Your task to perform on an android device: I want to read the reviews of Yonex GR 303I badminton racket on the sports bazar app as I liked it.
Image 0: 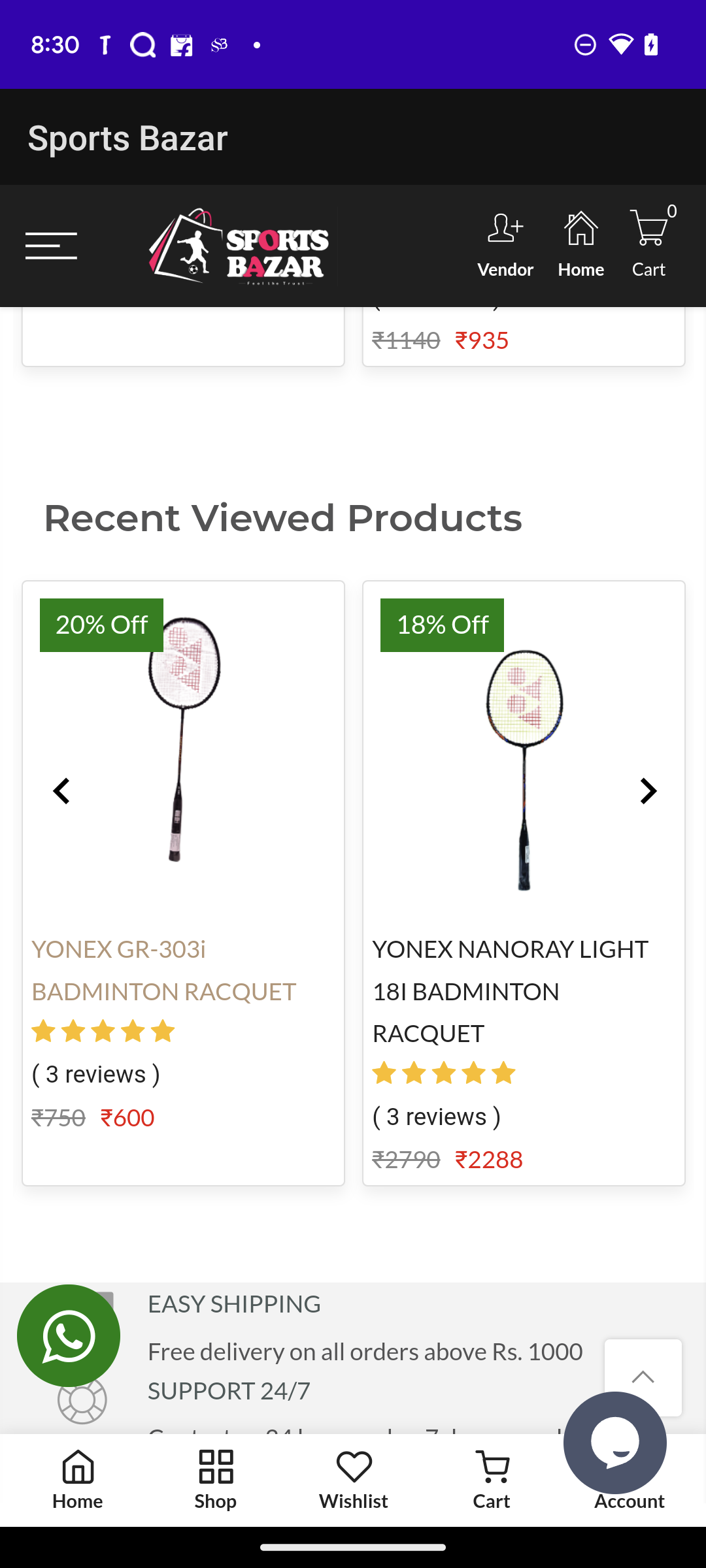
Swipe down to view the reviews of the racket.
Step 0: scroll up
Image 1: 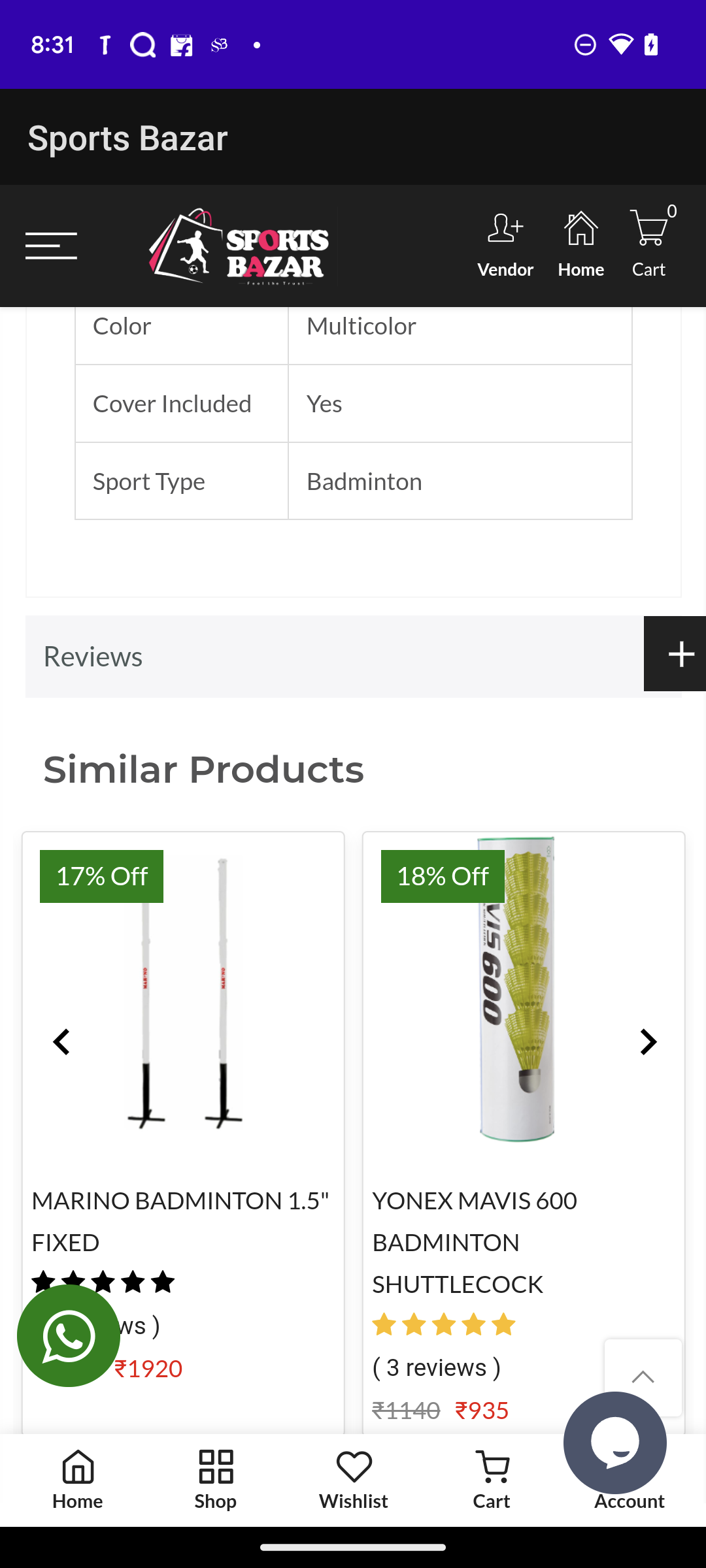
Swipe down to view the reviews of the racket.
Step 1: scroll up
Image 2: 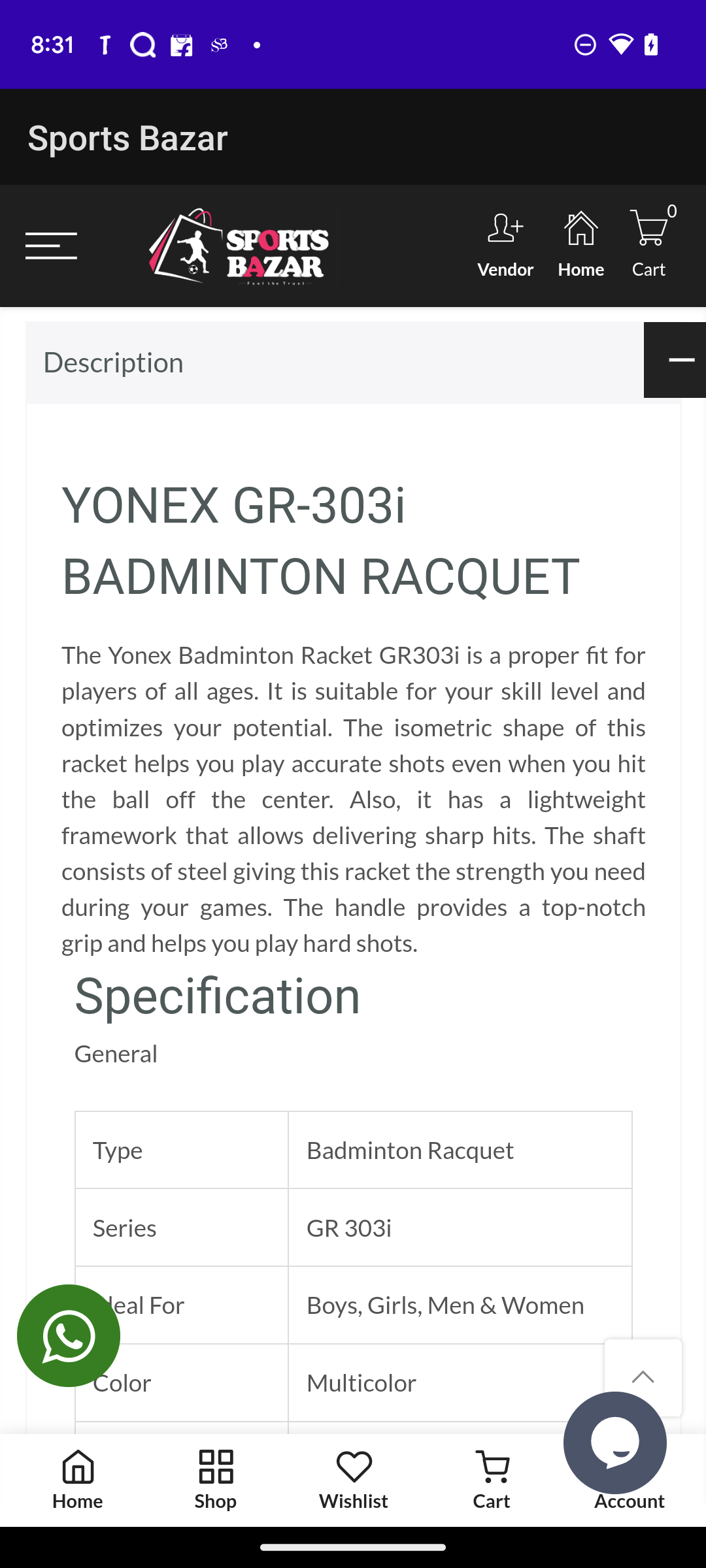
Swipe down to view the reviews of the racket.
Step 2: scroll up
Image 3: 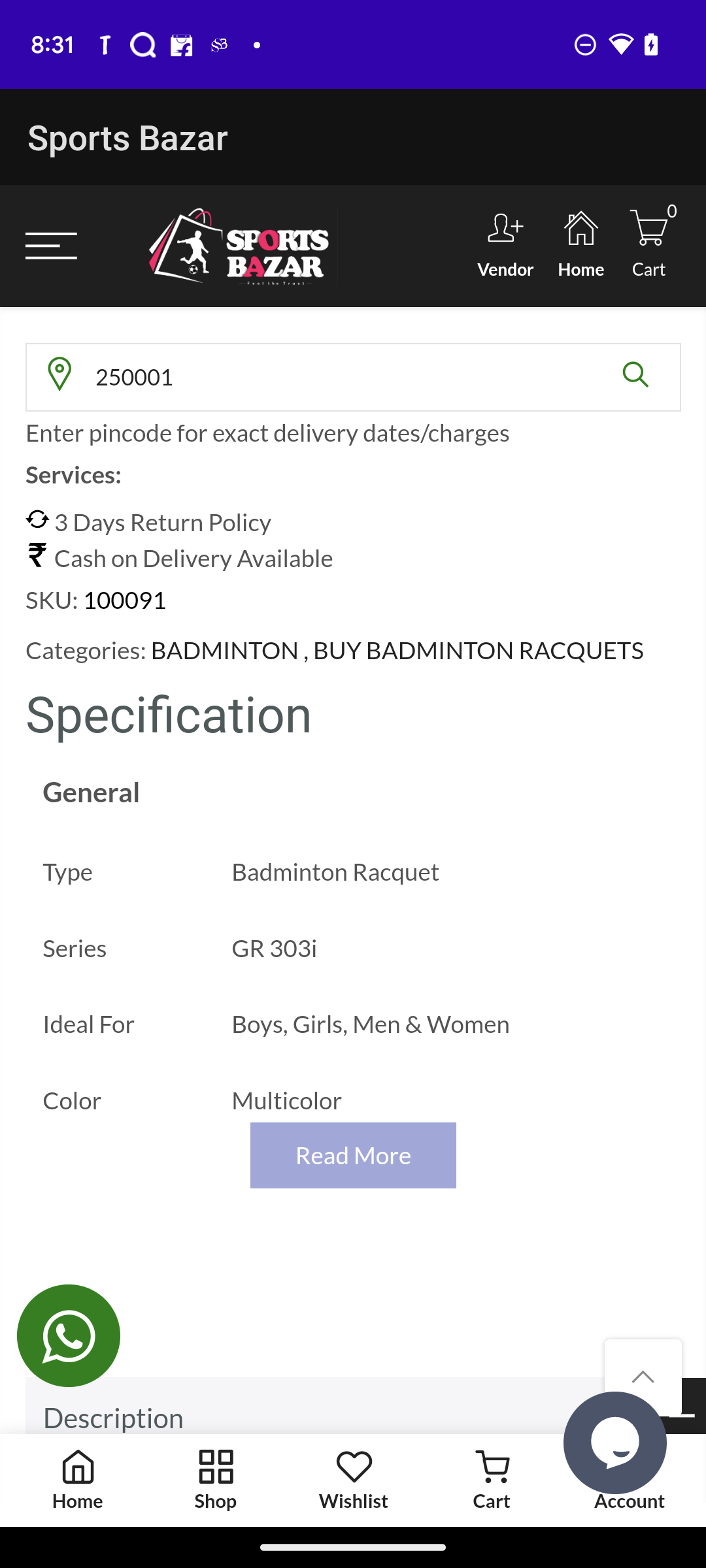
Swipe down to view the reviews of the racket.
Step 3: scroll up
Image 4: 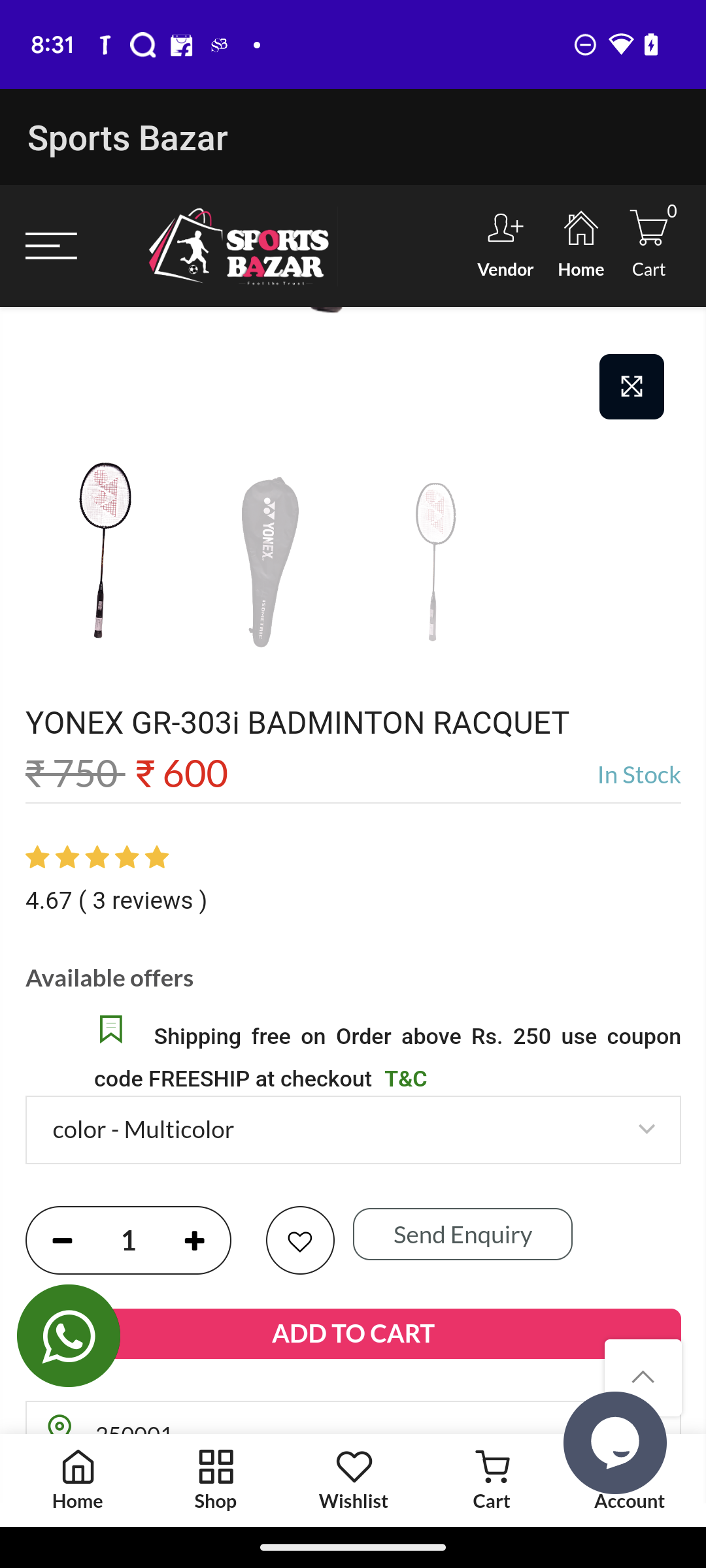
Swipe down to view the reviews of the racket.
Step 4: scroll up
Image 5: 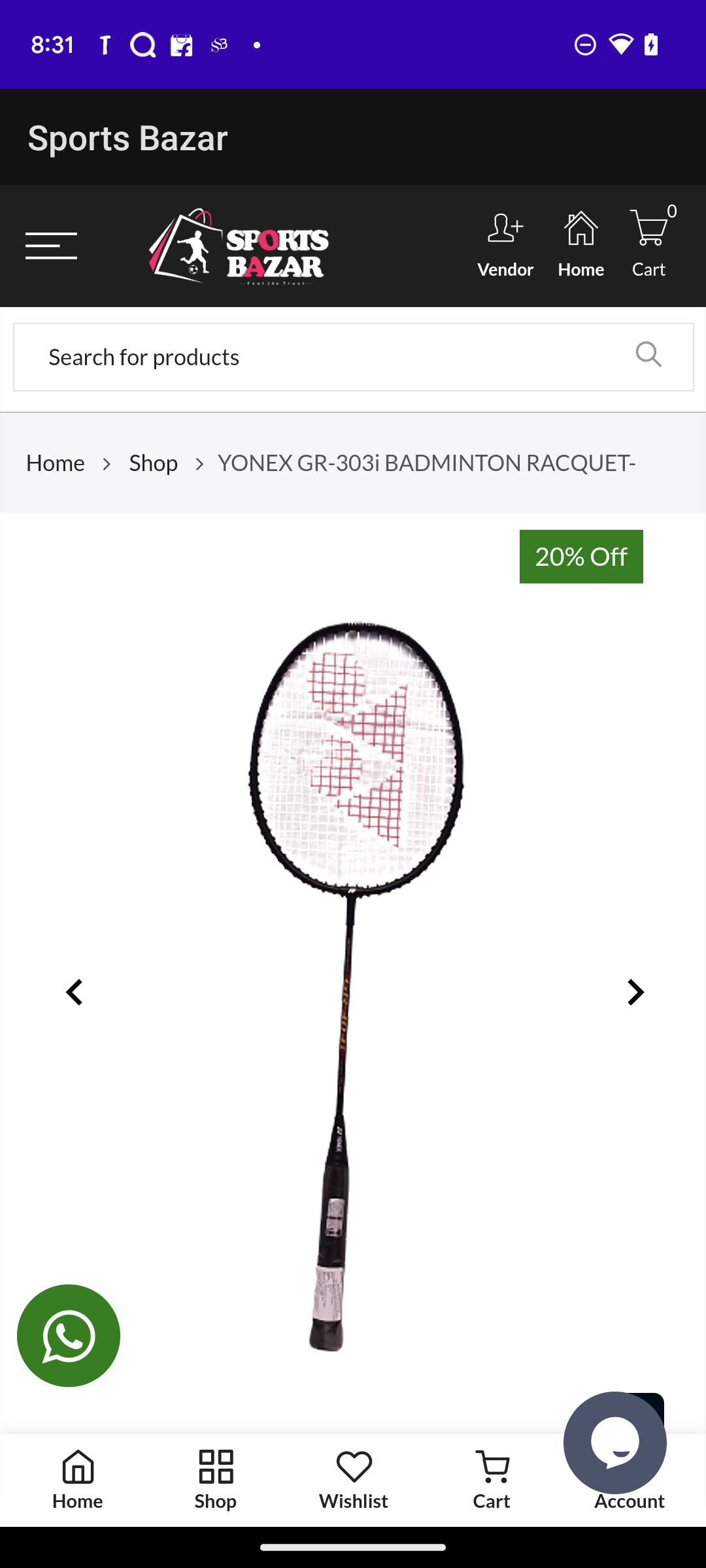
Swipe down to view the reviews of the racket.
Step 5: scroll down
Image 6: 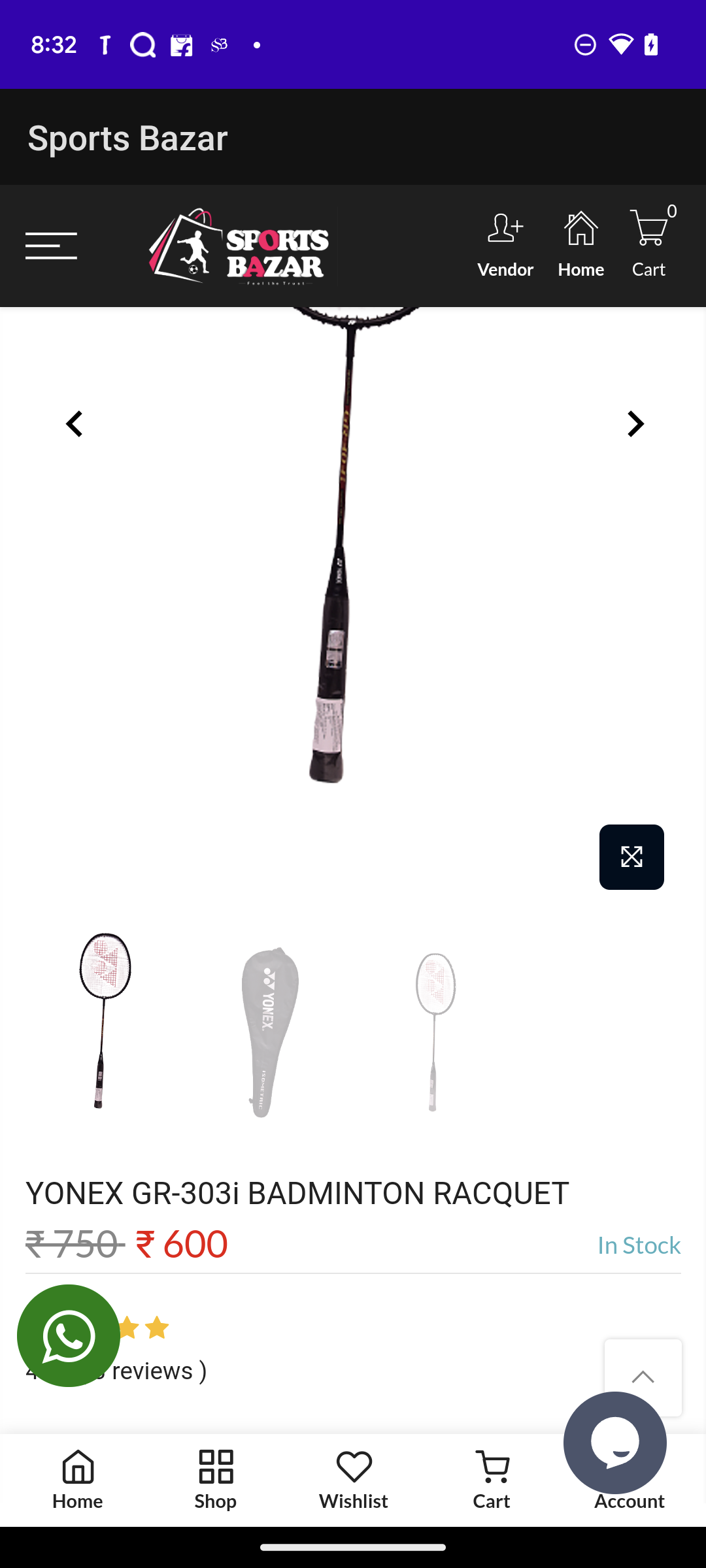
Swipe down to view the reviews of the racket.
Step 6: scroll down
Image 7: 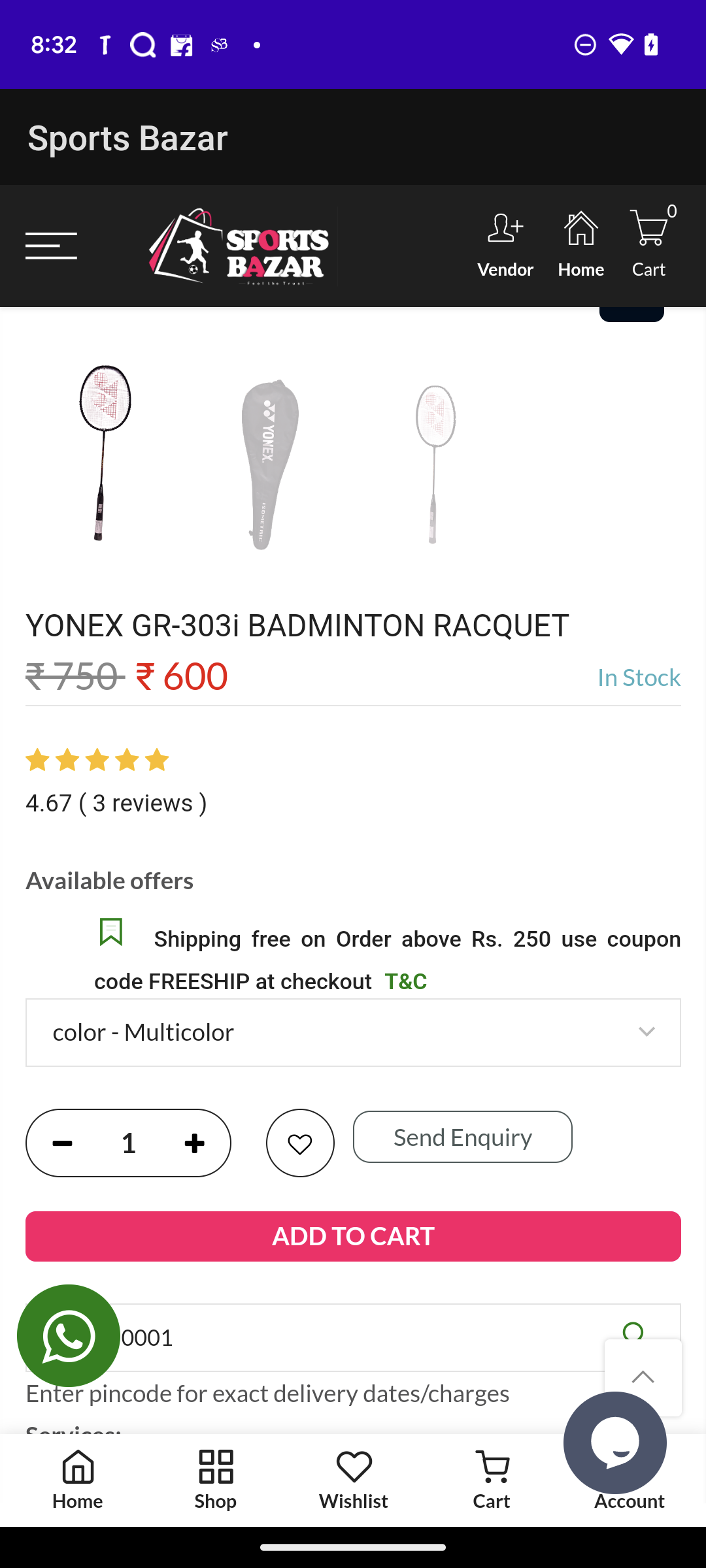
Click on the star icon.
Step 7: click (352, 762)